Your task to perform on an android device: I have a badminton match coming up next week and would like to look for new nike sports tshirts on Flipkart
Image 0: 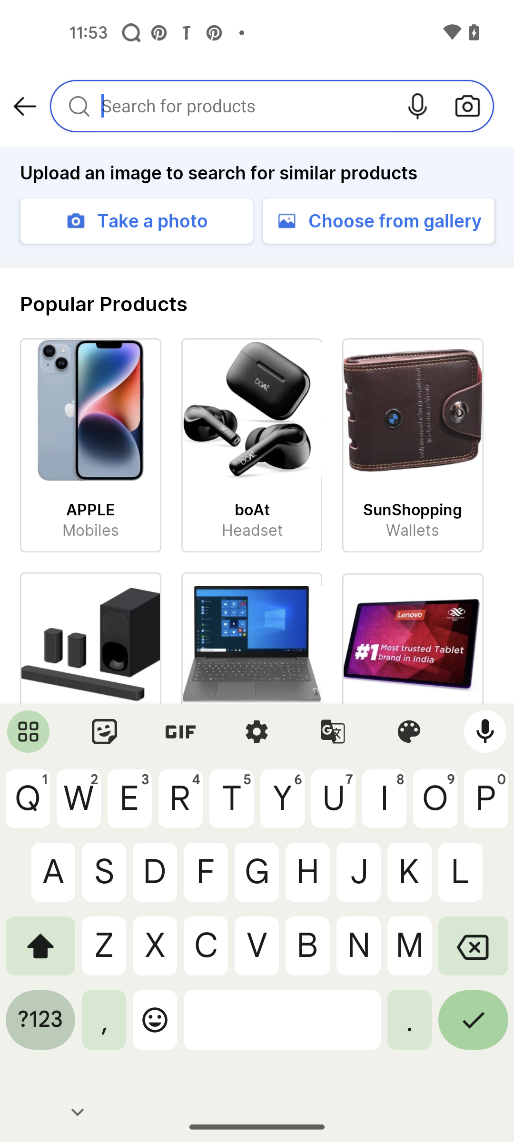
search for nike sports tshirts
Step 0: type "Nike sports tshirts"